Your task to perform on an android device: Browse for a king size bed on the woodenstreet app since I intend to purchase a new bed for my room.
Image 1: 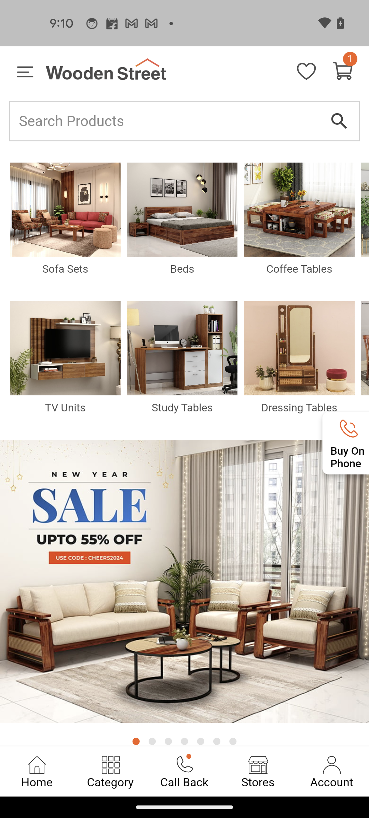
Tap on the search bar at the top of the screen
Step 1: click (184, 121)
Image 2: 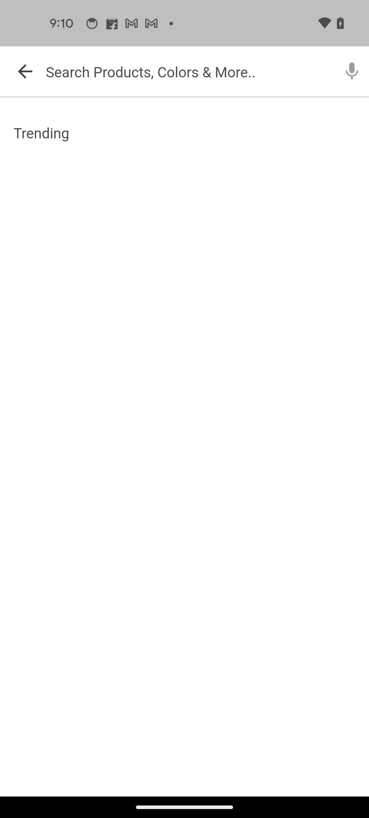
Search for a king size bed
Step 2: type "a king size bed"
Image 3: 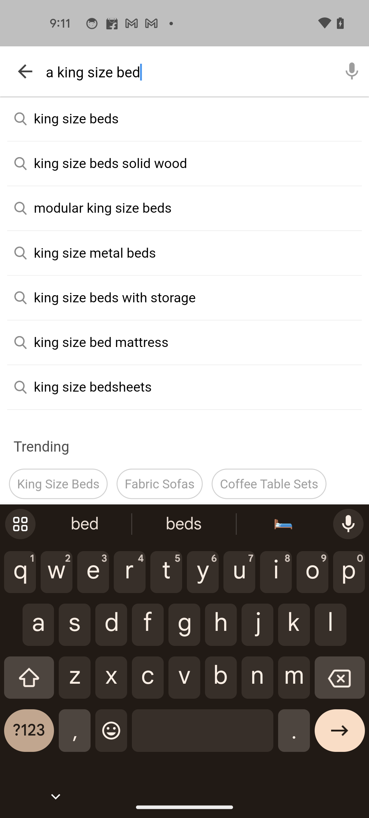
Tap on the first search result
Step 3: click (184, 126)